Your task to perform on an android device: Connect your Google Pixel 5a device to fit.
Image 0: 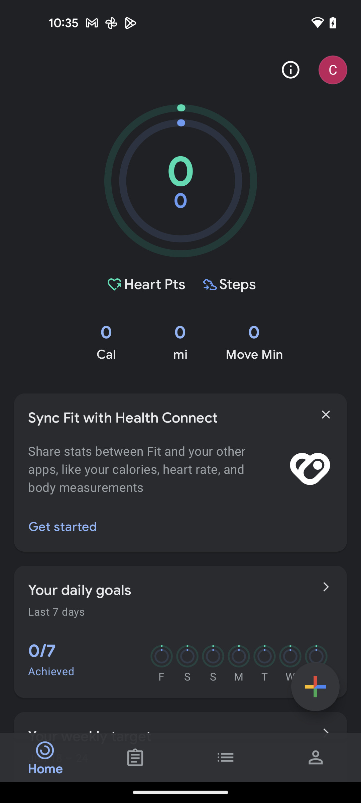
Click on the Profile icon at the bottom right corner
Step 0: click (316, 757)
Image 1: 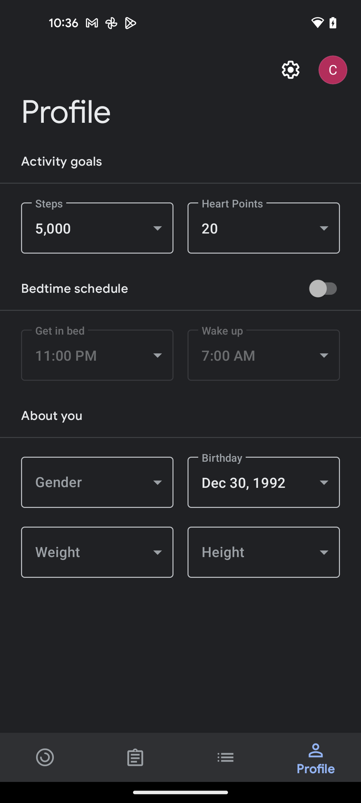
Click on the Settings icon at the top right of the screen.
Step 1: click (290, 70)
Image 2: 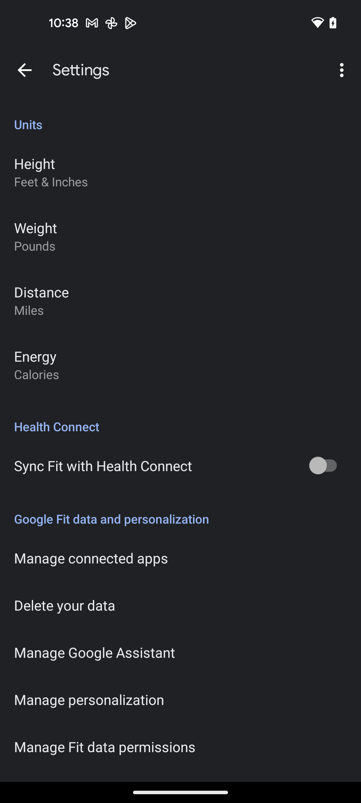
Swipe for Settings for other devices
Step 2: scroll left
Image 4: 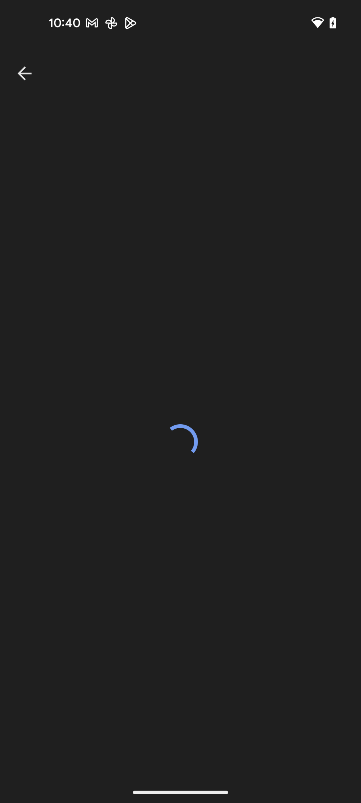
Click on Settings for other devices option
Step 4: wait
Image 5: 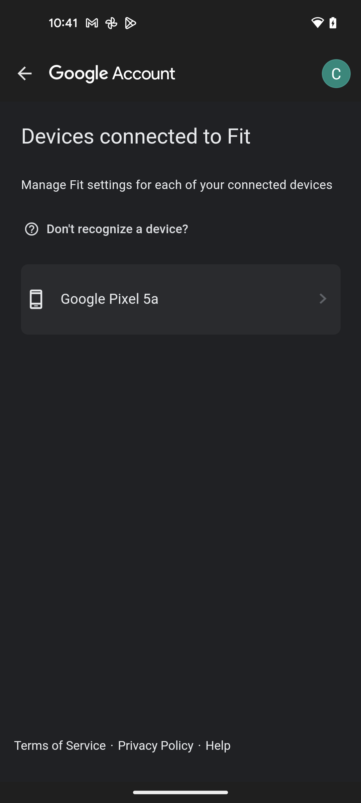
Click on Google Pixel 5a
Step 5: click (94, 301)